Your task to perform on an android device: How can I save my son's drawing to my device from the Drawing pad for everyone app?
Image 0: 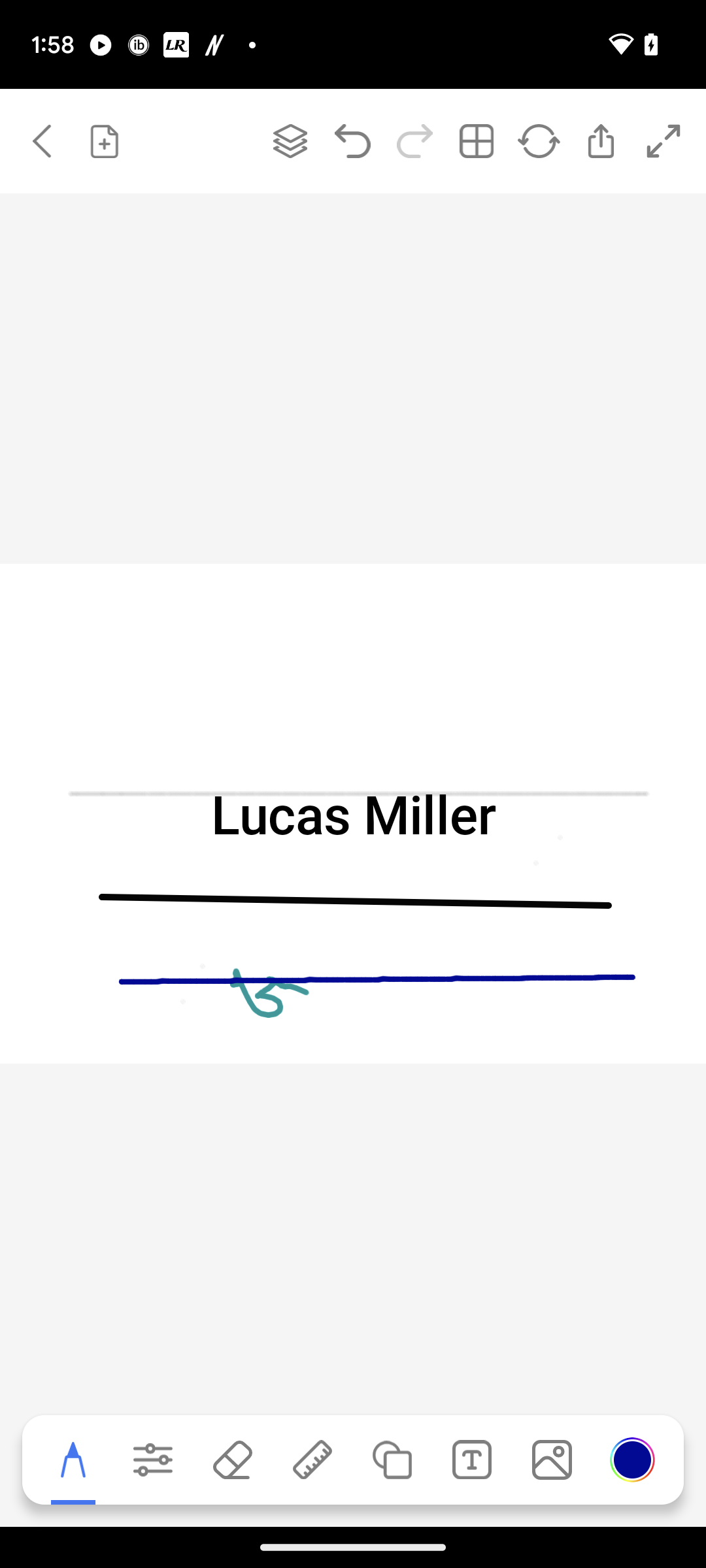
Click on the save icon in the top menu.
Step 0: click (602, 123)